Your task to perform on an android device: Add an event to my calendar called Health checkup with Doctor Sun" for the fourth monday  monday of January year 2024
Image 0: 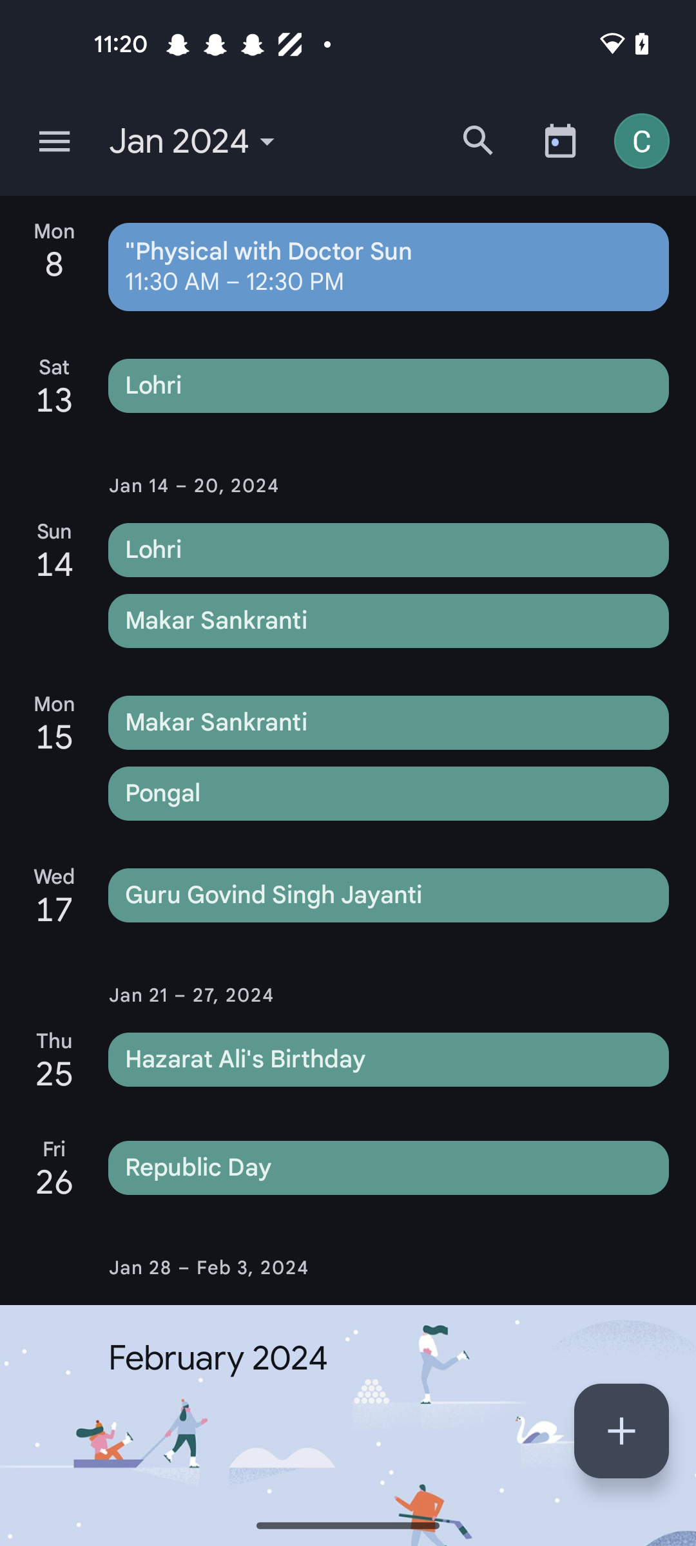
Go back to previous page 
Step 0: press back button
Image 2: 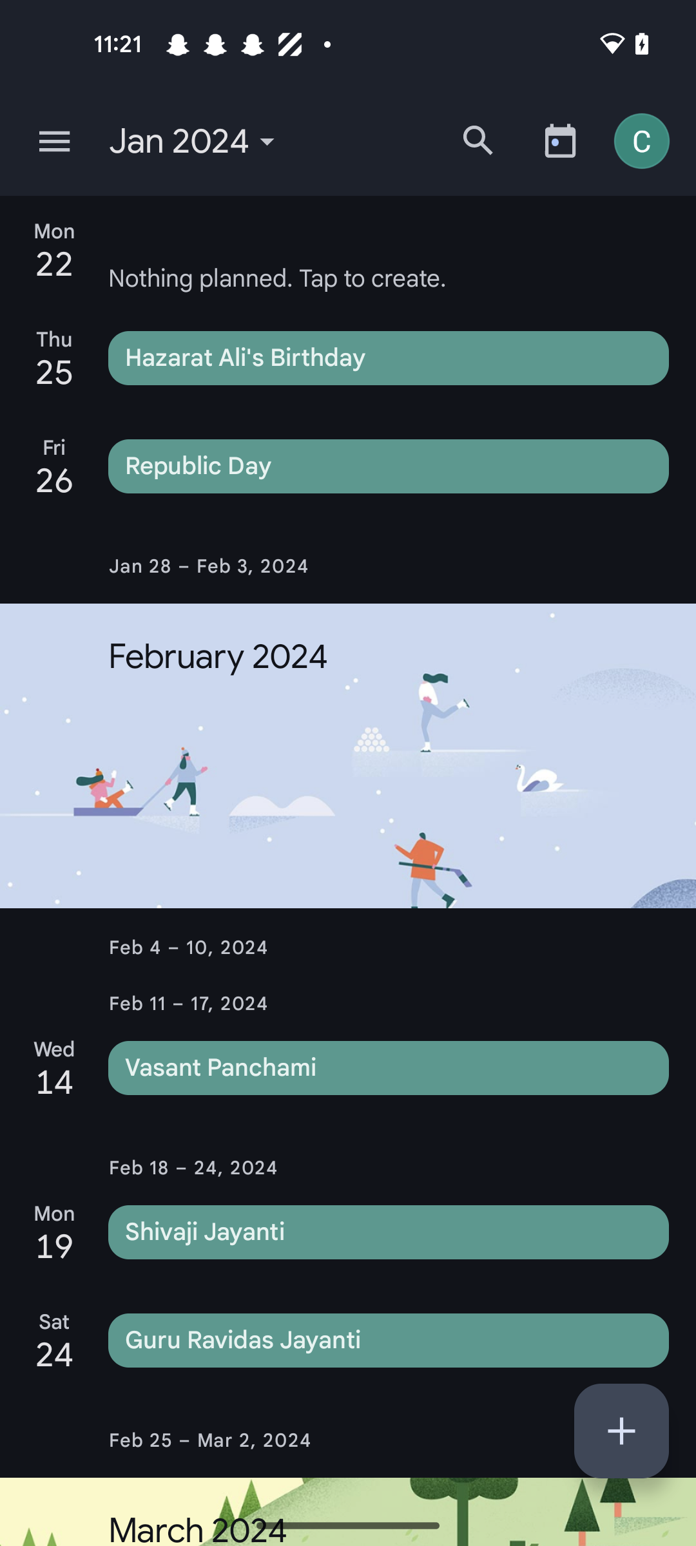
Click on the Mon 22 option 
Step 2: click (389, 277)
Image 3: 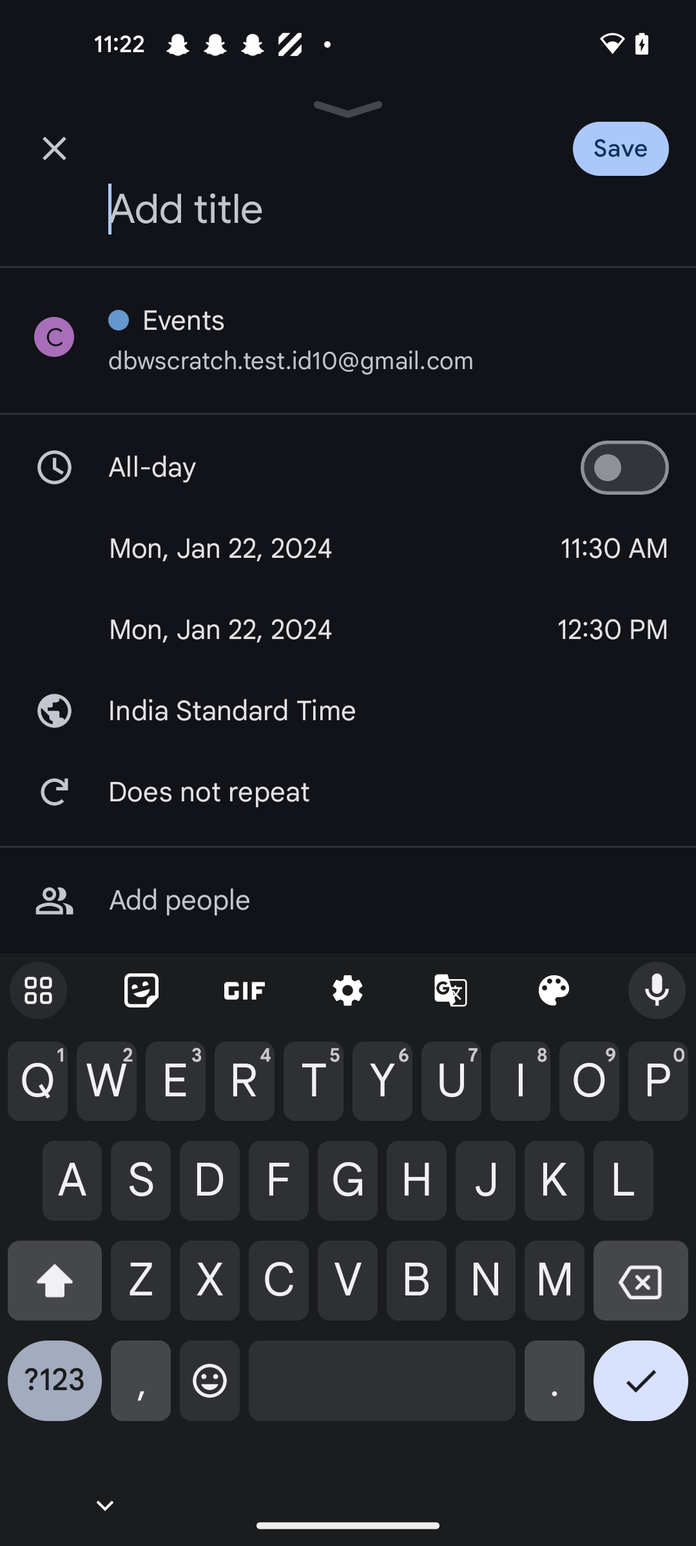
Add a title as Health checkup with Doctor Sun
Step 3: type "Health checkup with Doctor Sun"
Image 4: 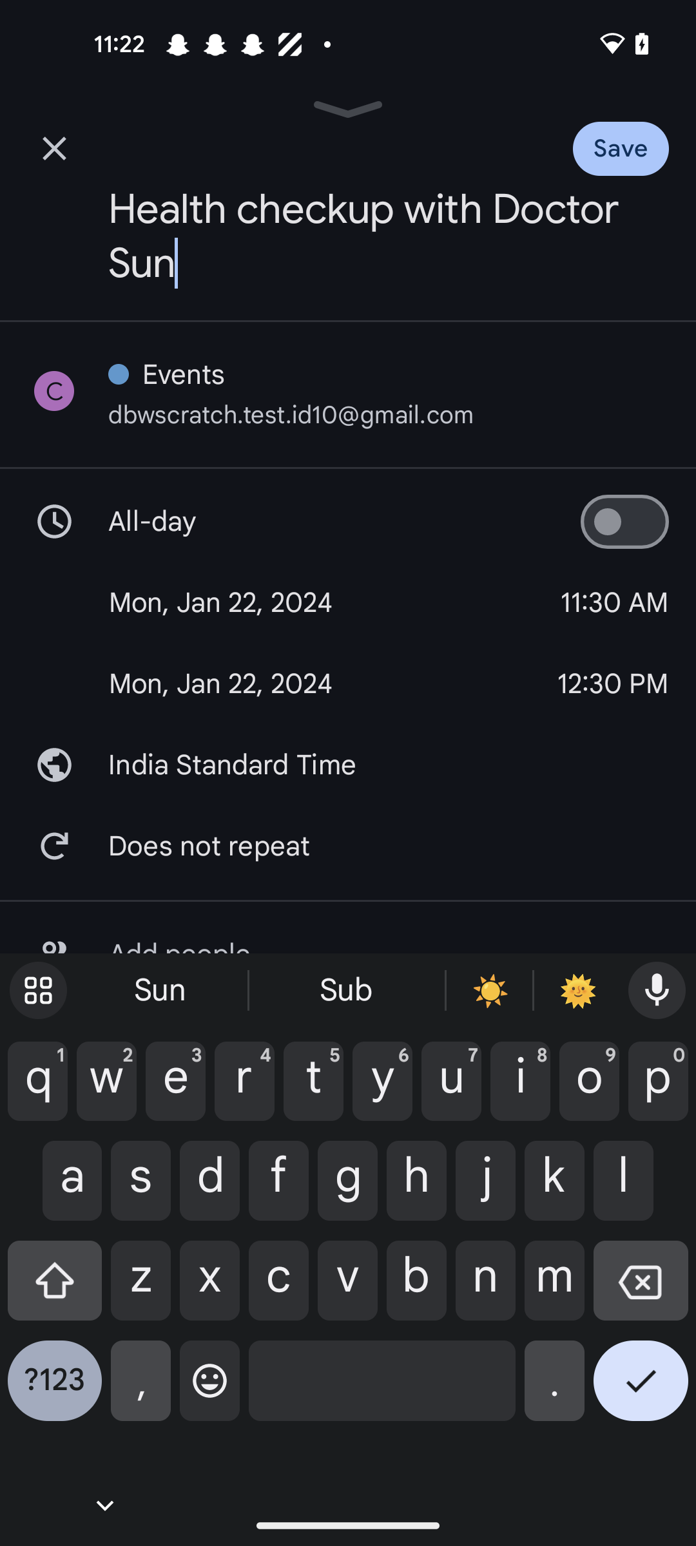
Click on the save button at the top right corner of the screen 
Step 4: click (648, 140)